Your task to perform on an android device: Read reviews of the item by other shoppers.
Image 0: 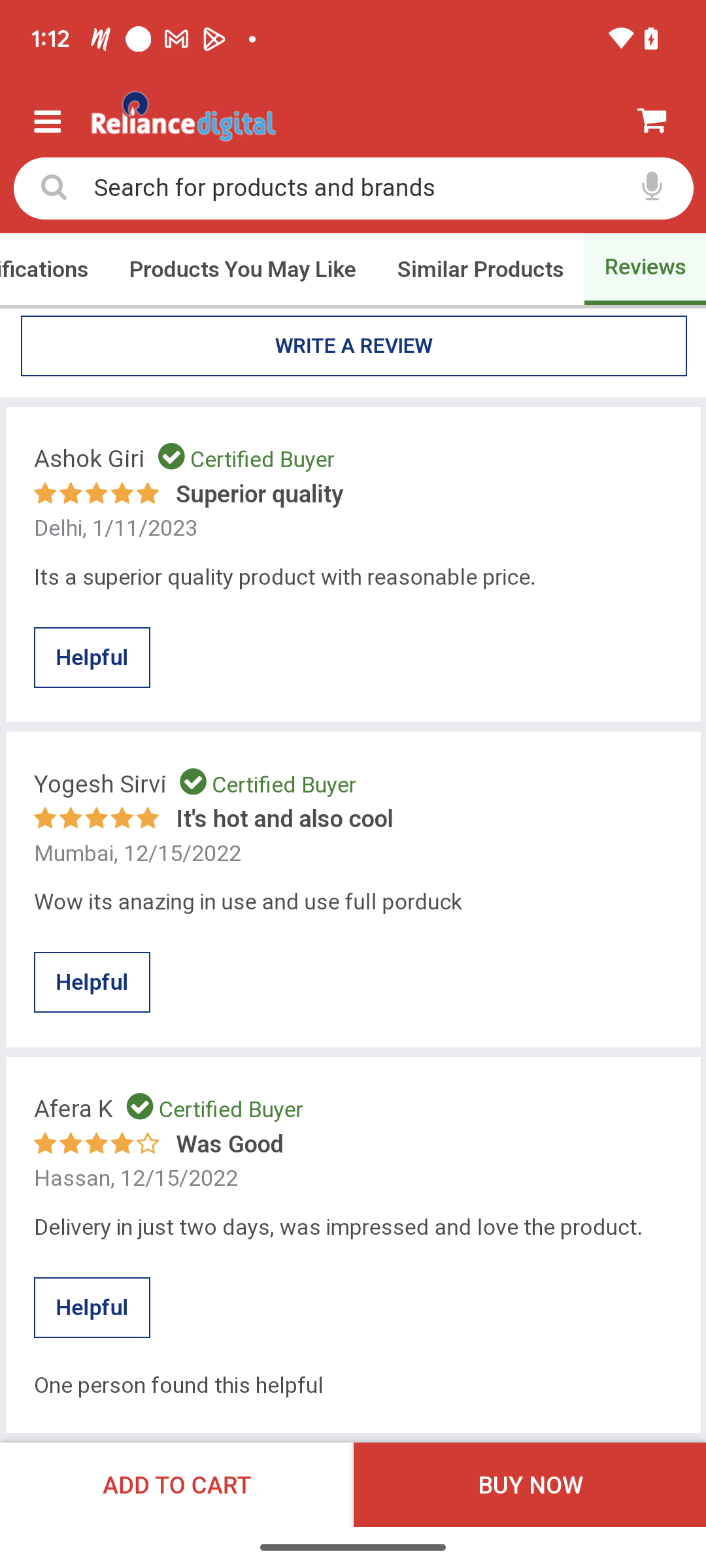
Scroll down to look for more reviews.
Step 0: scroll up
Image 1: 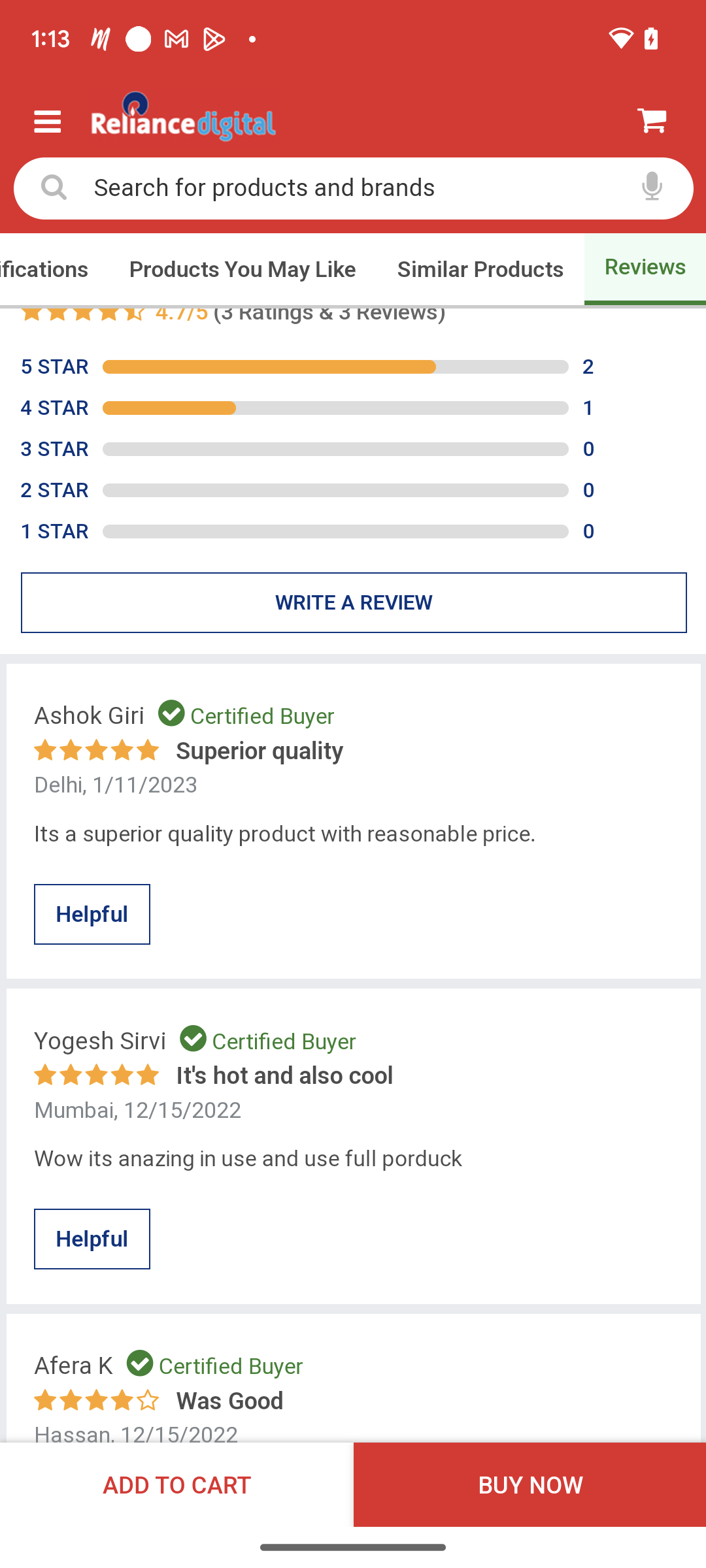
Scroll down to look for more reviews.
Step 1: scroll up